Your task to perform on an android device: Search for the new laptop in the Moglix app so that I can do office work on it.
Image 1: 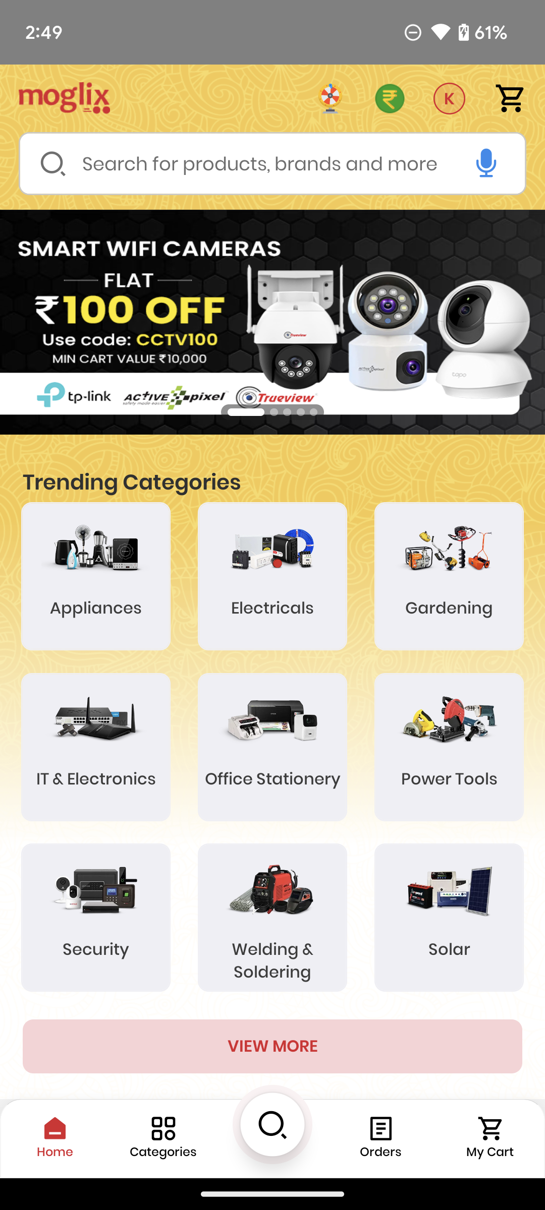
Click on the search bar on the top of the screen.
Step 1: click (259, 162)
Image 2: 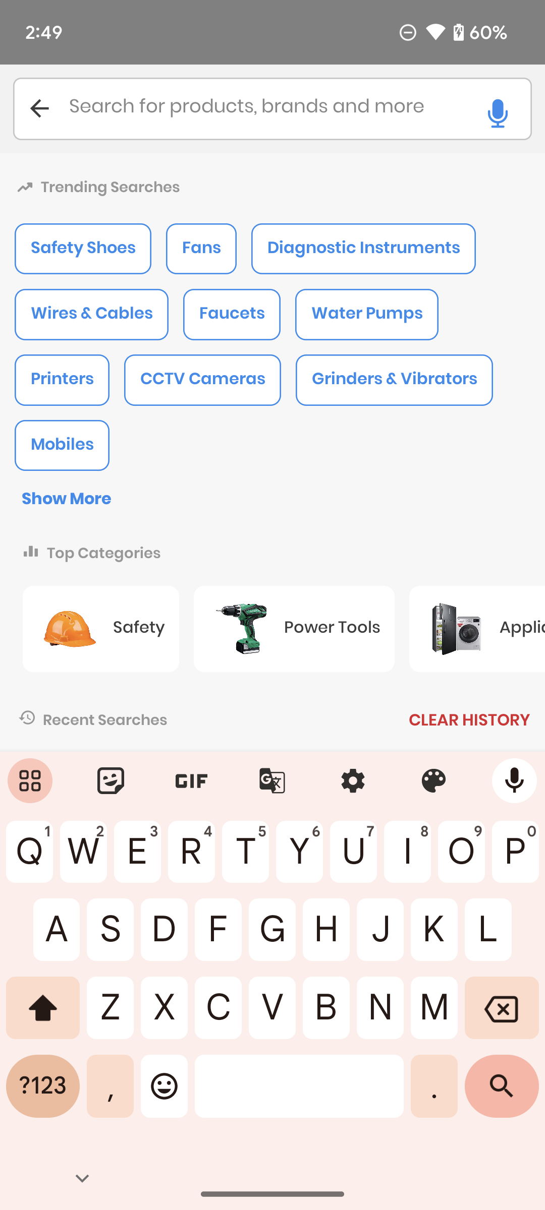
Type Laptop on the screen.
Step 2: type "Laptop"
Image 4: 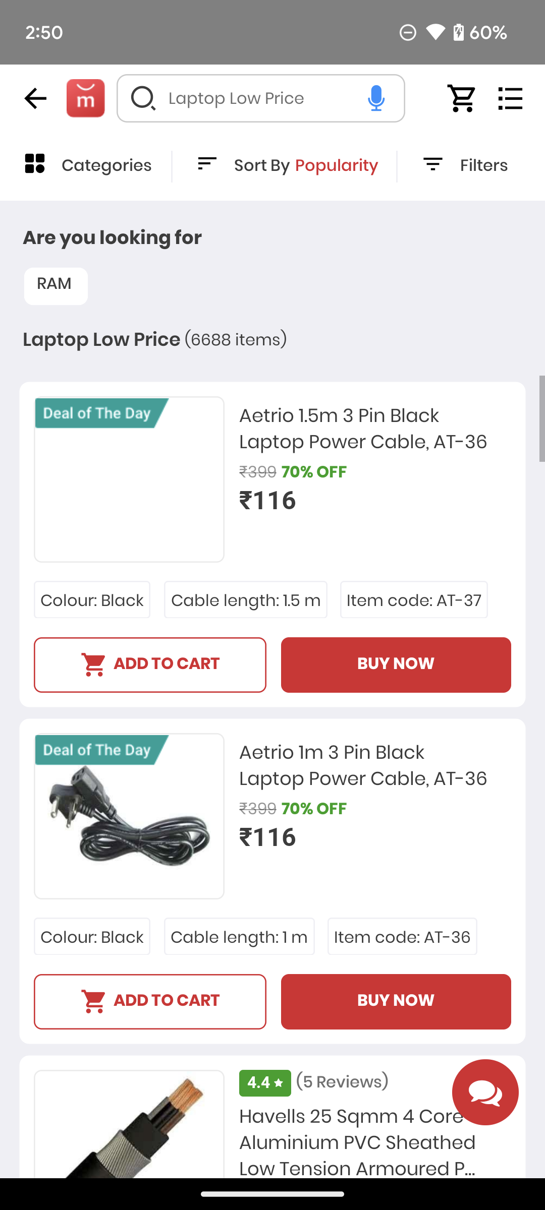
Click on the laptop low price on the screen.
Step 4: wait